Your task to perform on an android device: There is a cycling event in my neighborhood on September 30. Create an event in the calendar app to remind me of the cycling event at 7 a.m. on the same day of the event.
Image 0: 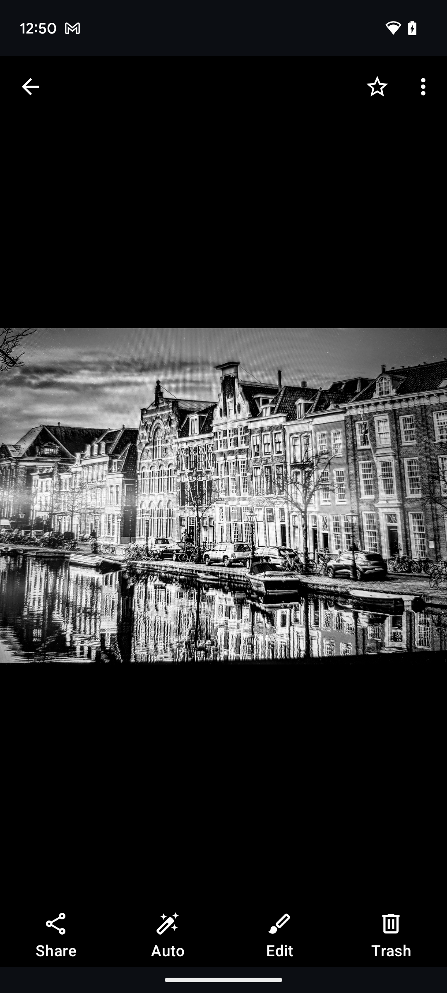
Open the Calendar app.
Step 0: open app "Calendar"
Image 1: 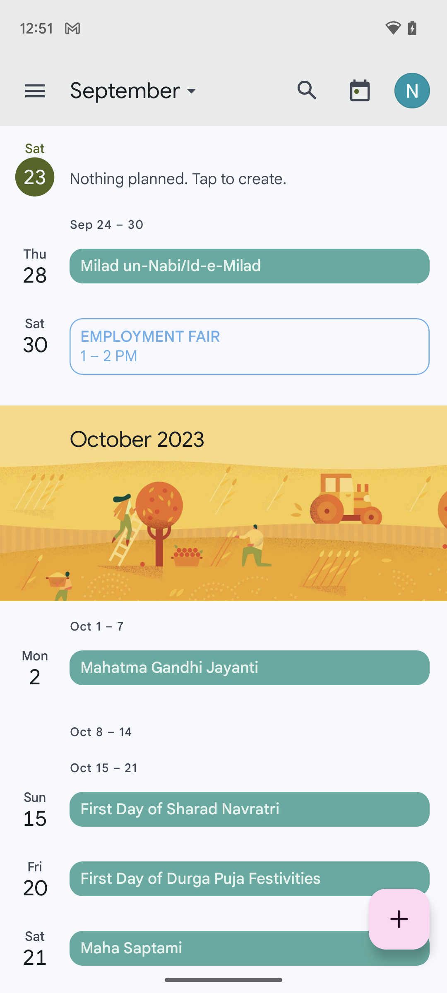
Click on the + icon at the bottom of the screen.
Step 1: click (399, 919)
Image 2: 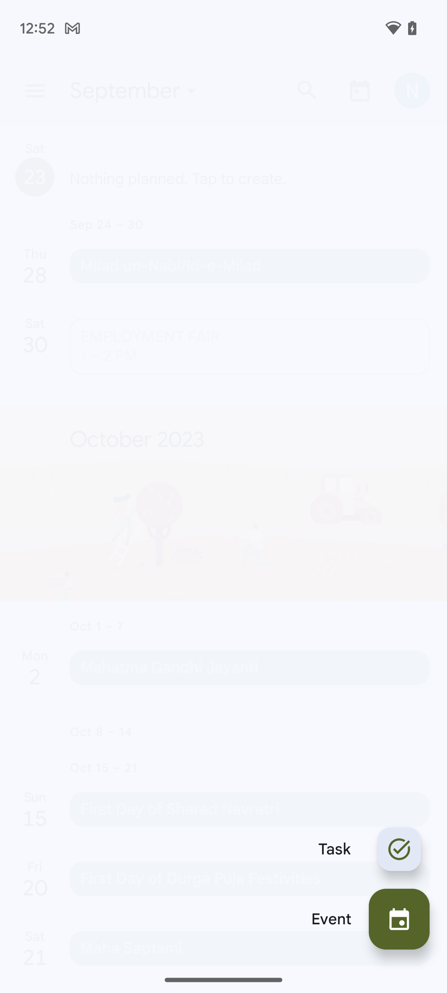
Click on the event icon at the bottom of the screen.
Step 2: click (399, 919)
Image 3: 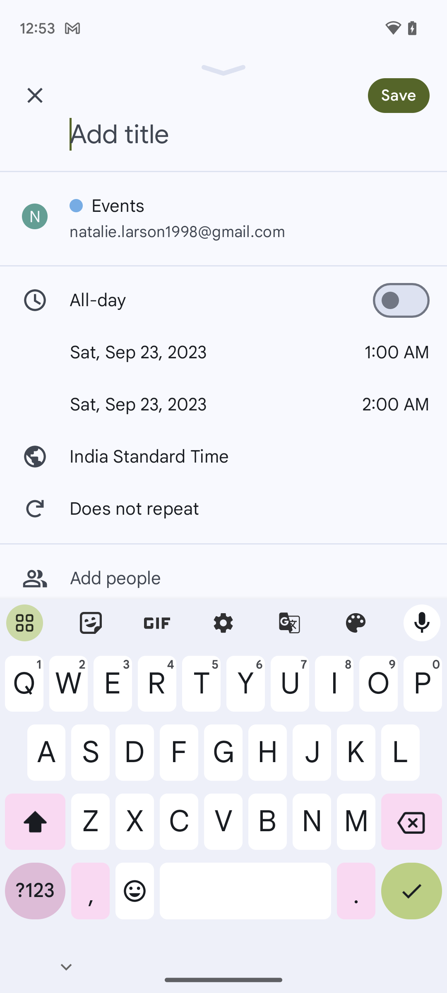
Type the title of the event - cycling event in my neighborhood.
Step 3: type "cycling event in my neighborhood"
Image 4: 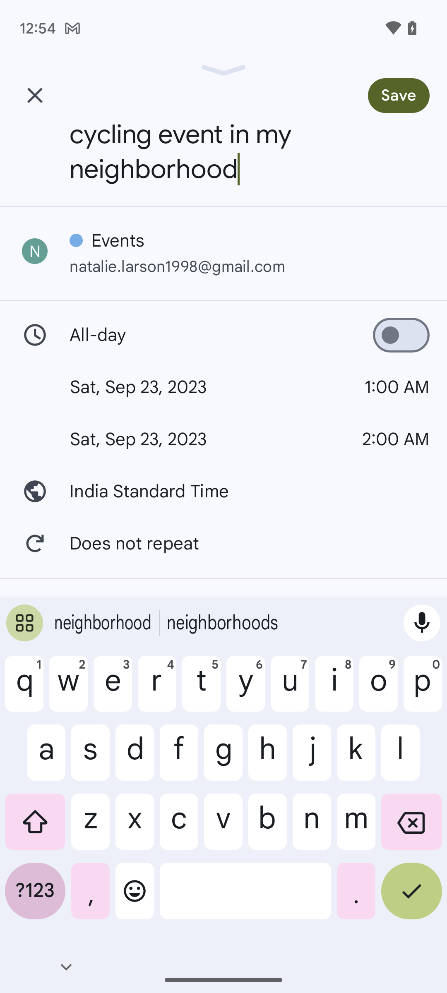
Click on the date tab.
Step 4: click (217, 387)
Image 5: 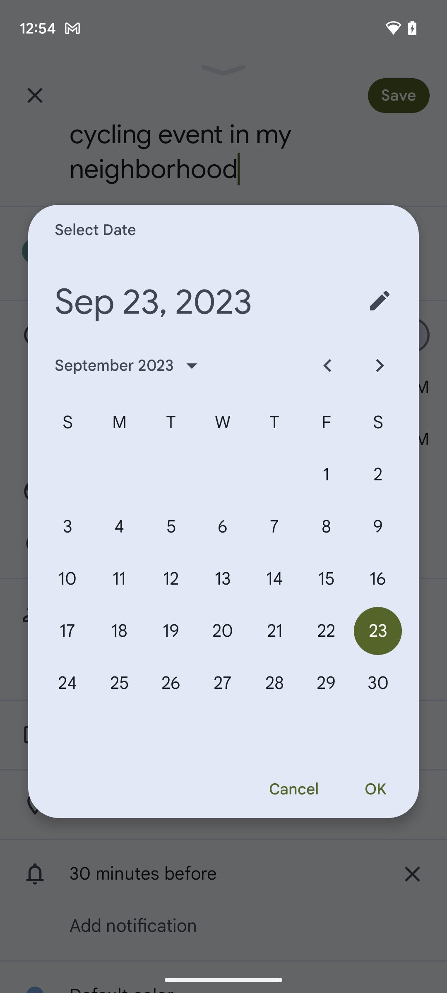
Click on 30 September.
Step 5: click (377, 683)
Image 6: 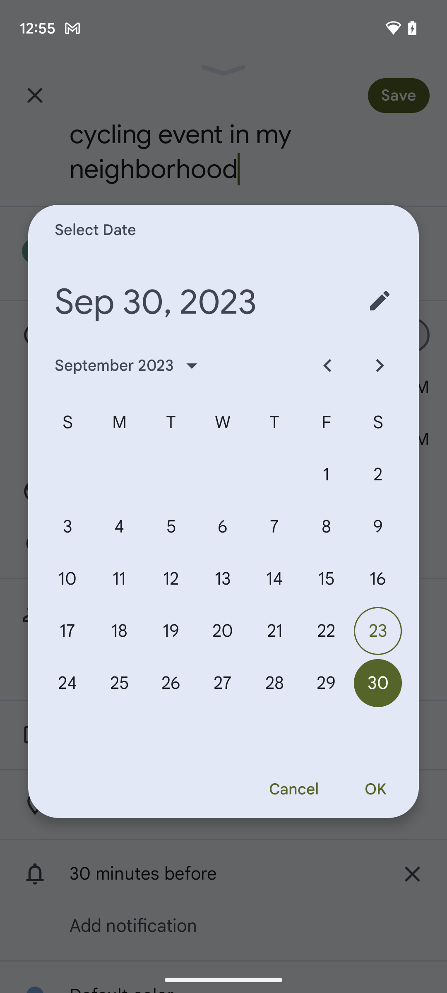
Click on ok.
Step 6: click (375, 789)
Image 7: 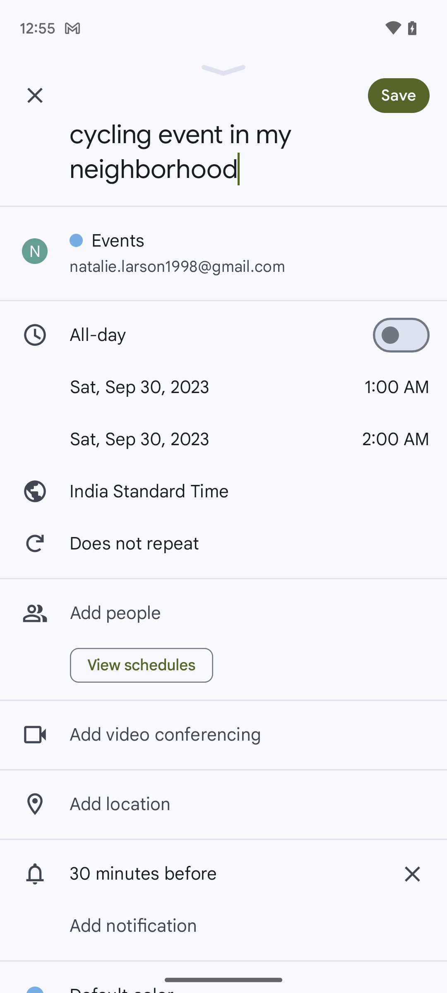
Click on the time tab.
Step 7: click (397, 387)
Image 9: 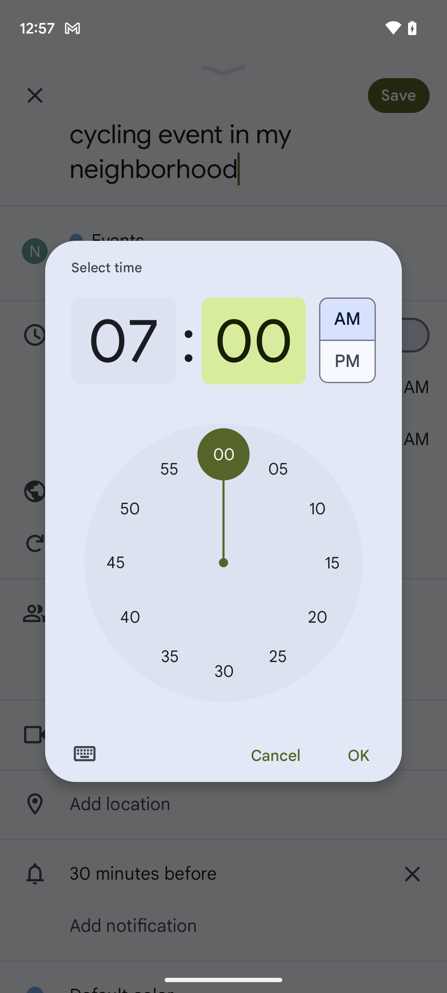
Click on OK.
Step 9: click (358, 756)
Image 10: 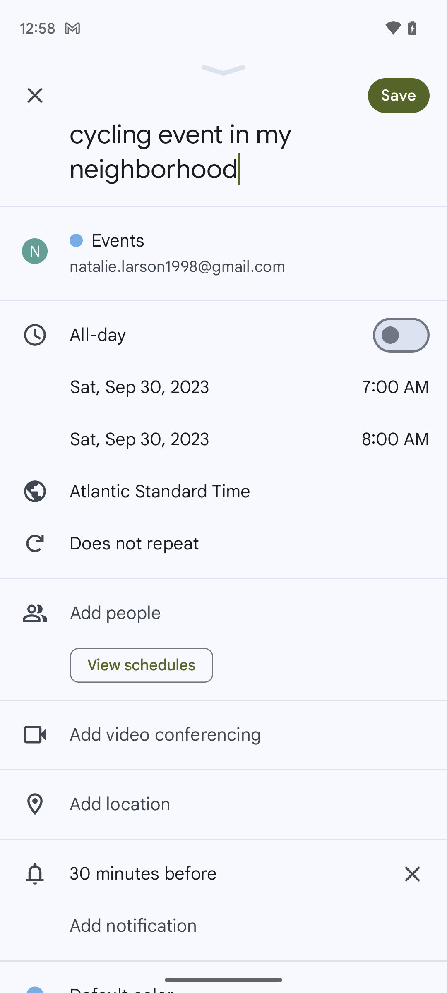
Click on the save icon at the top-right side of the screen.
Step 10: click (416, 90)